Your task to perform on an android device: I want to read the Yerma book in the ReadEra app.
Image 0: 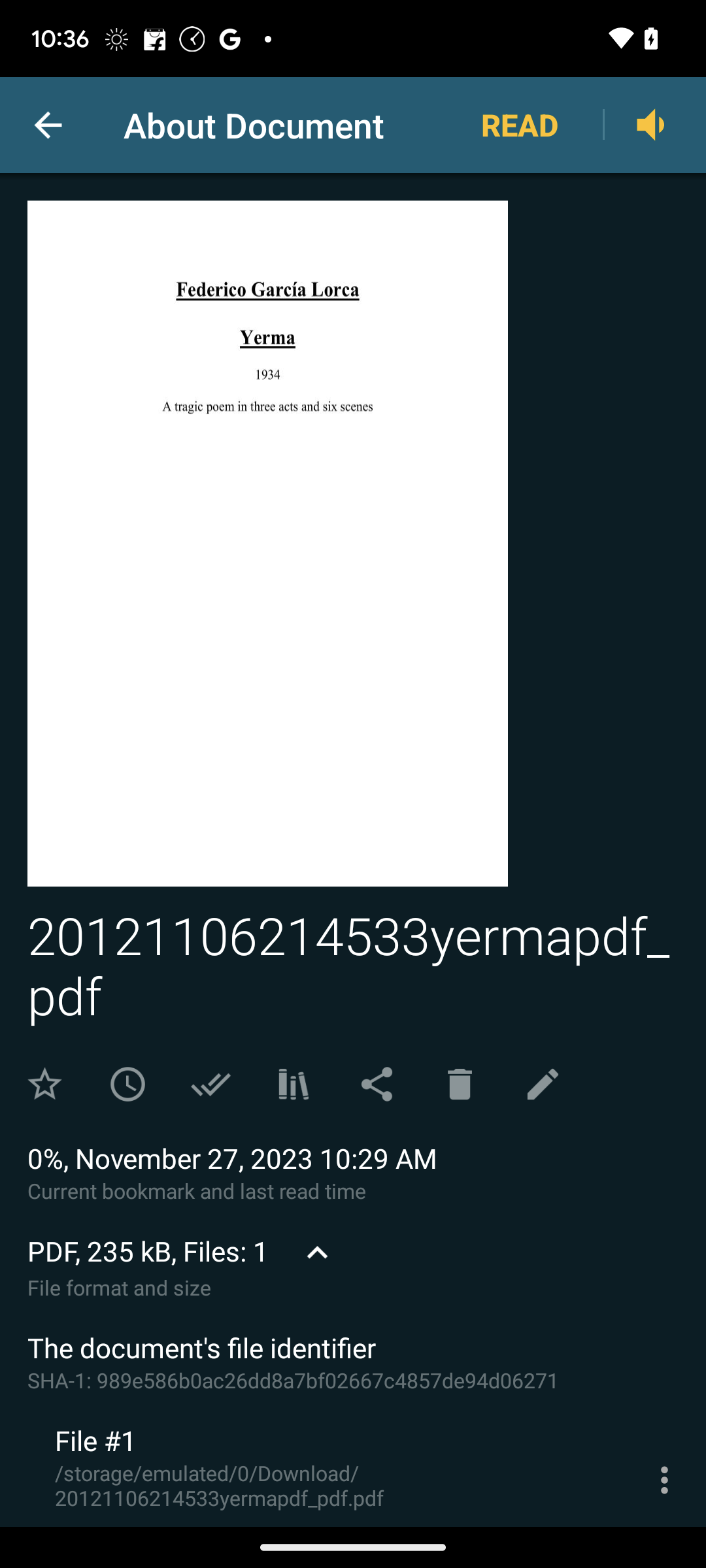
Click on the READ button.
Step 0: click (520, 125)